Your task to perform on an android device: My gym is closed for a month, so I've decided to start a home training using the Home Workout app, and I'd like to set up an account on the program.
Image 1: 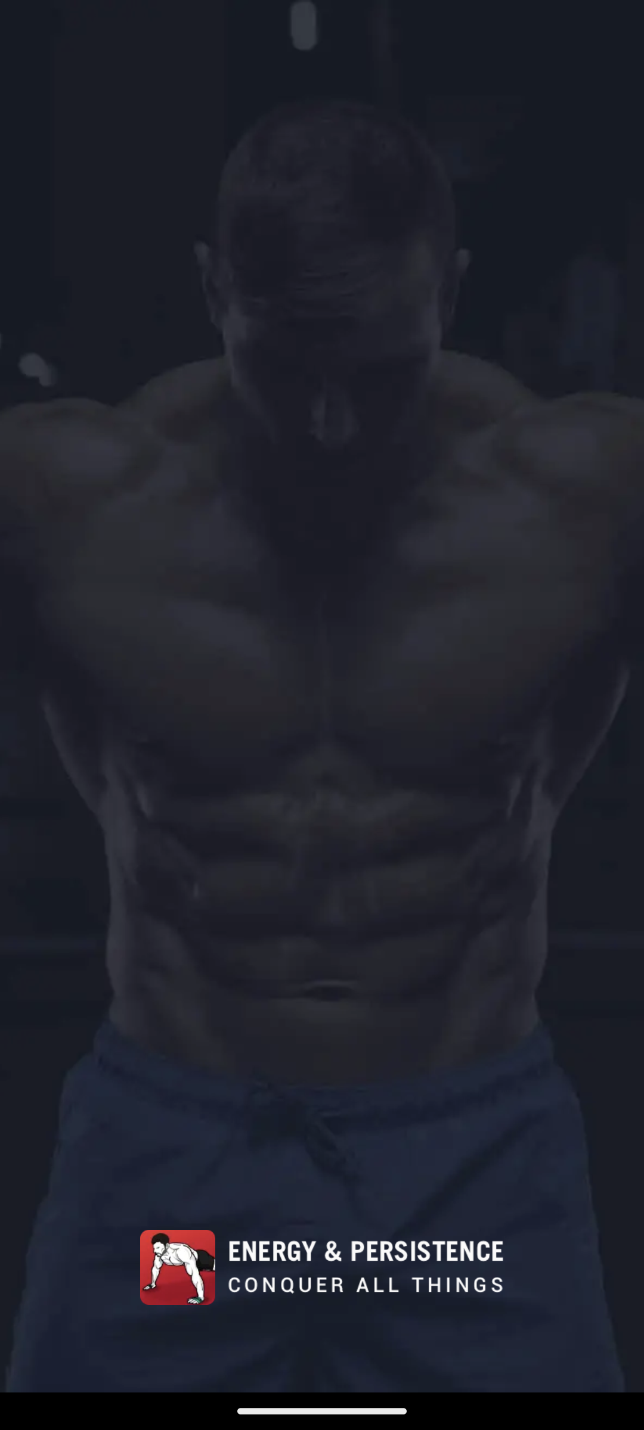
open the Home Workout app
Step 1: wait
Image 2: 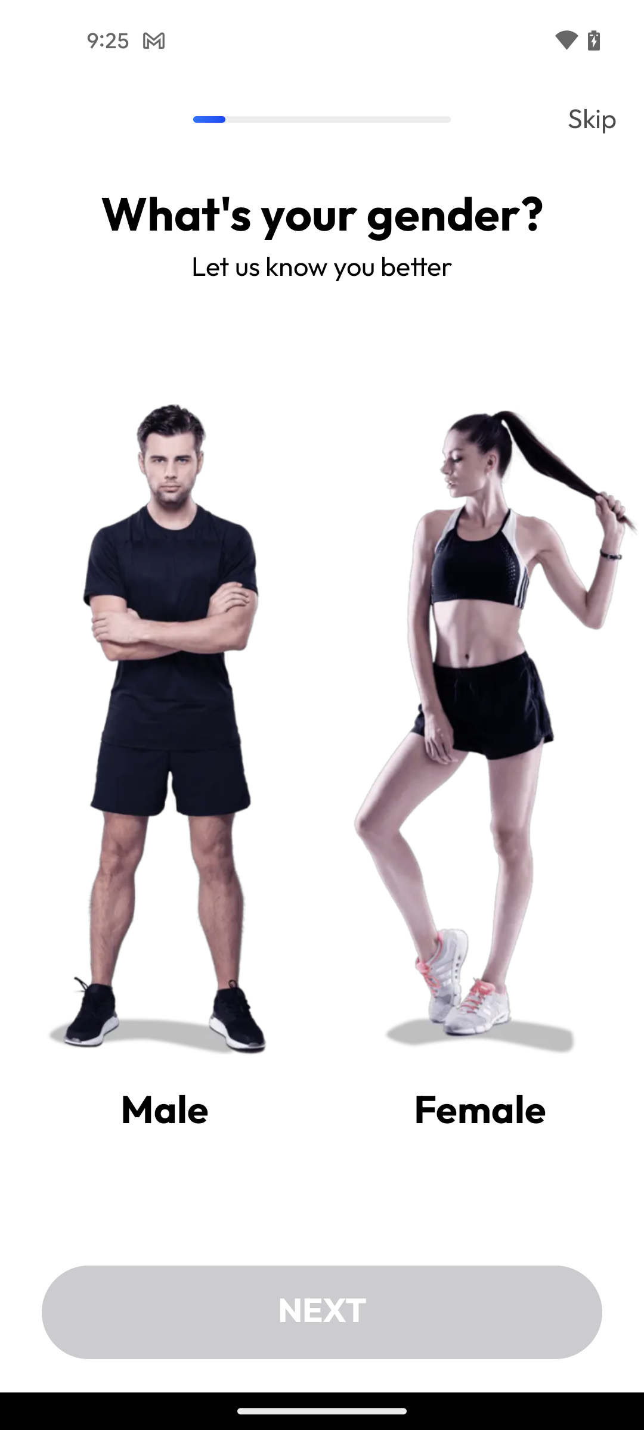
select male
Step 2: click (202, 836)
Image 3: 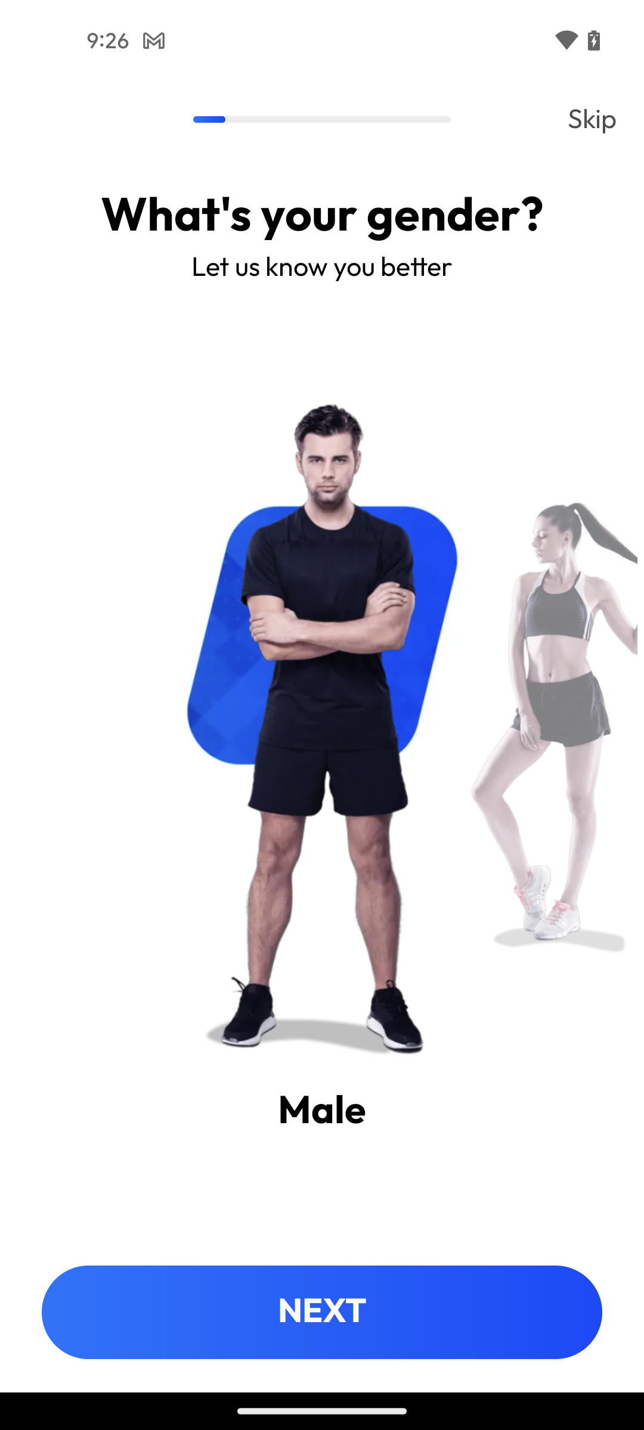
click on the next button
Step 3: click (322, 1312)
Image 4: 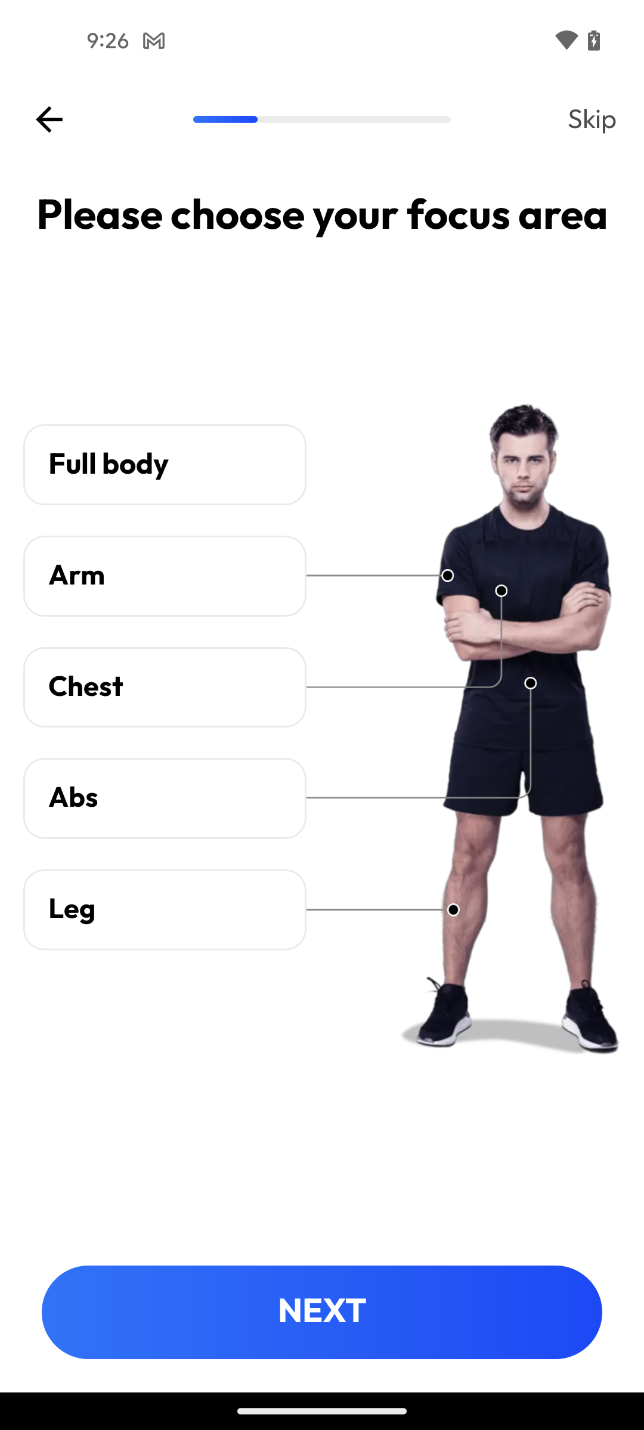
select full body
Step 4: click (165, 464)
Image 6: 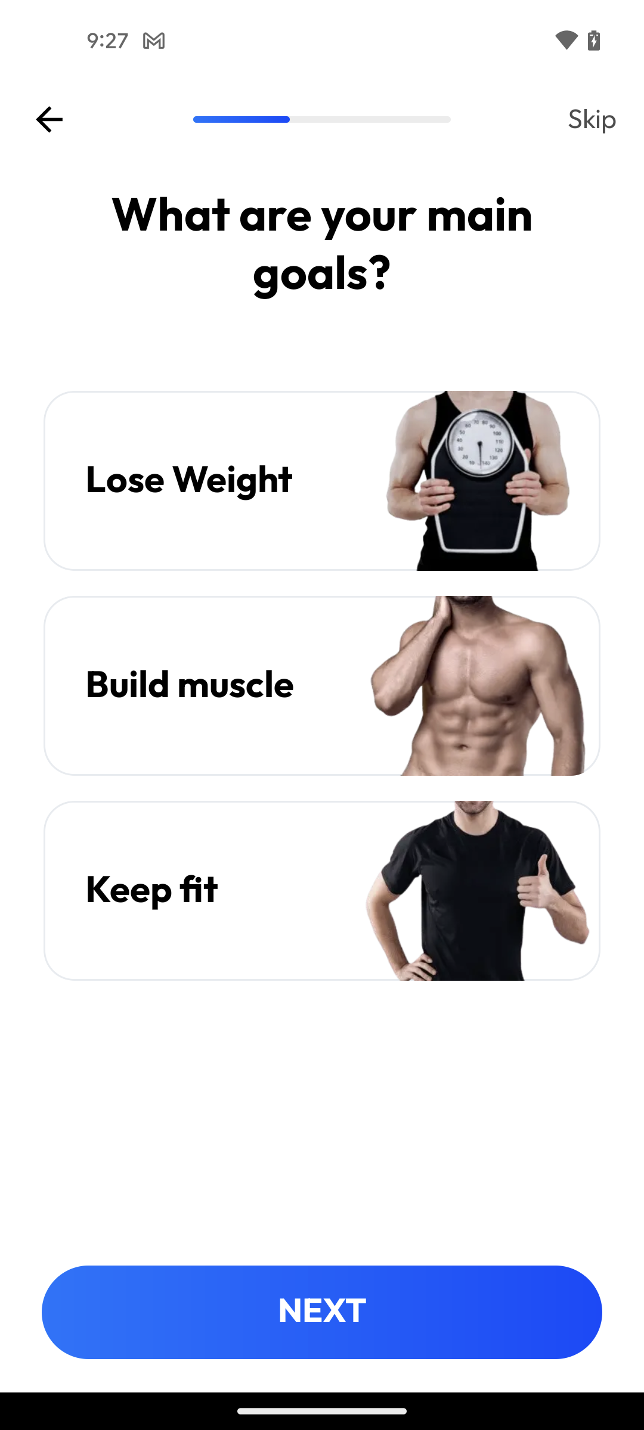
select keep fit
Step 6: click (274, 909)
Image 7: 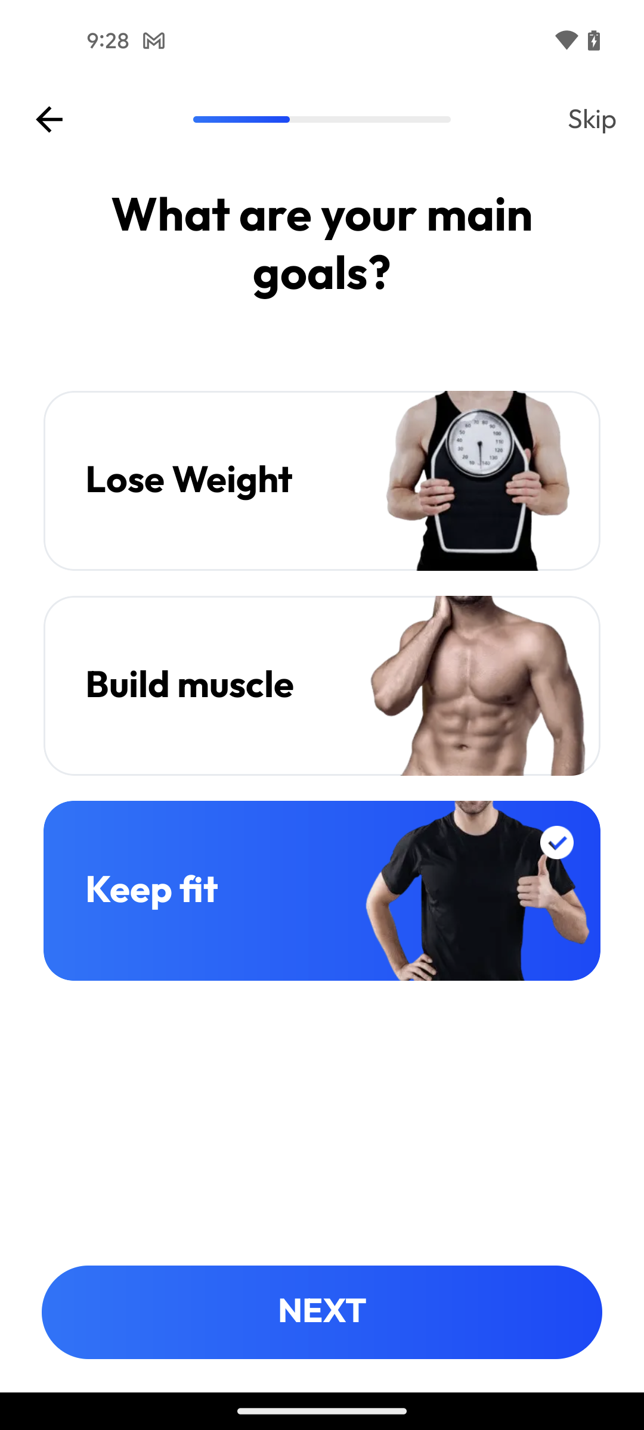
click on the next button
Step 7: click (322, 1312)
Image 8: 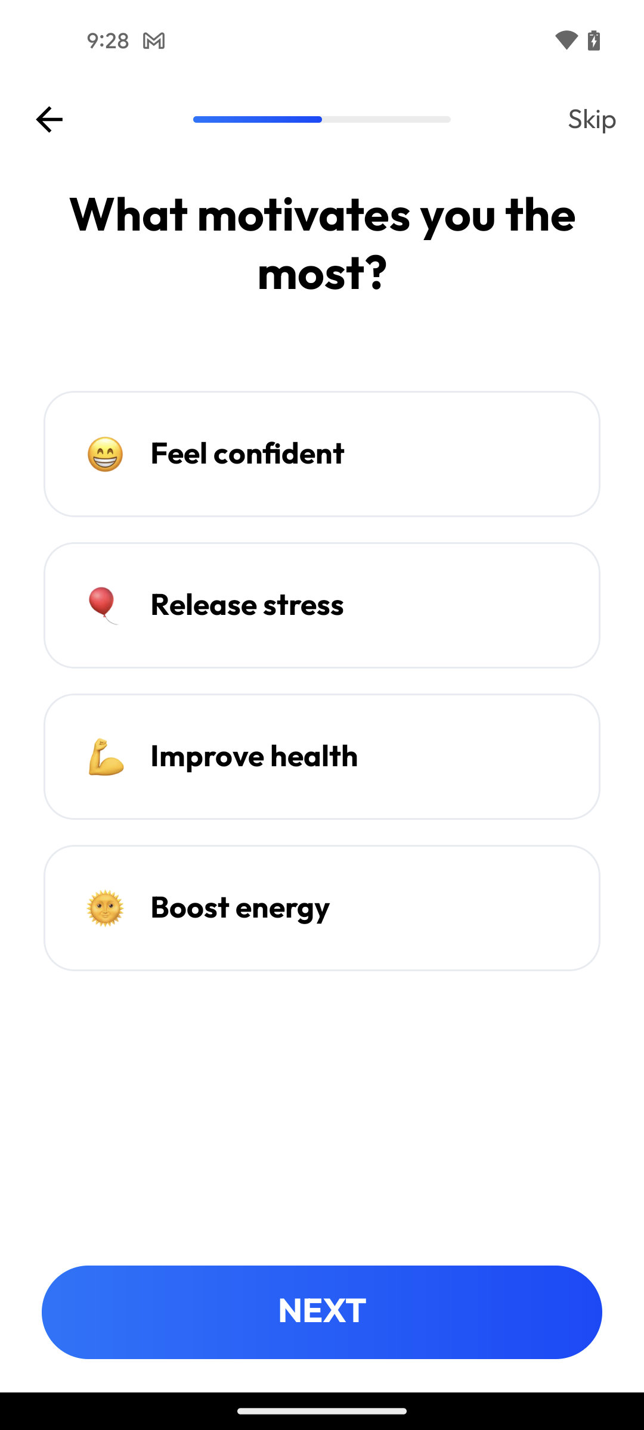
click on the next button
Step 8: click (322, 1312)
Image 9: 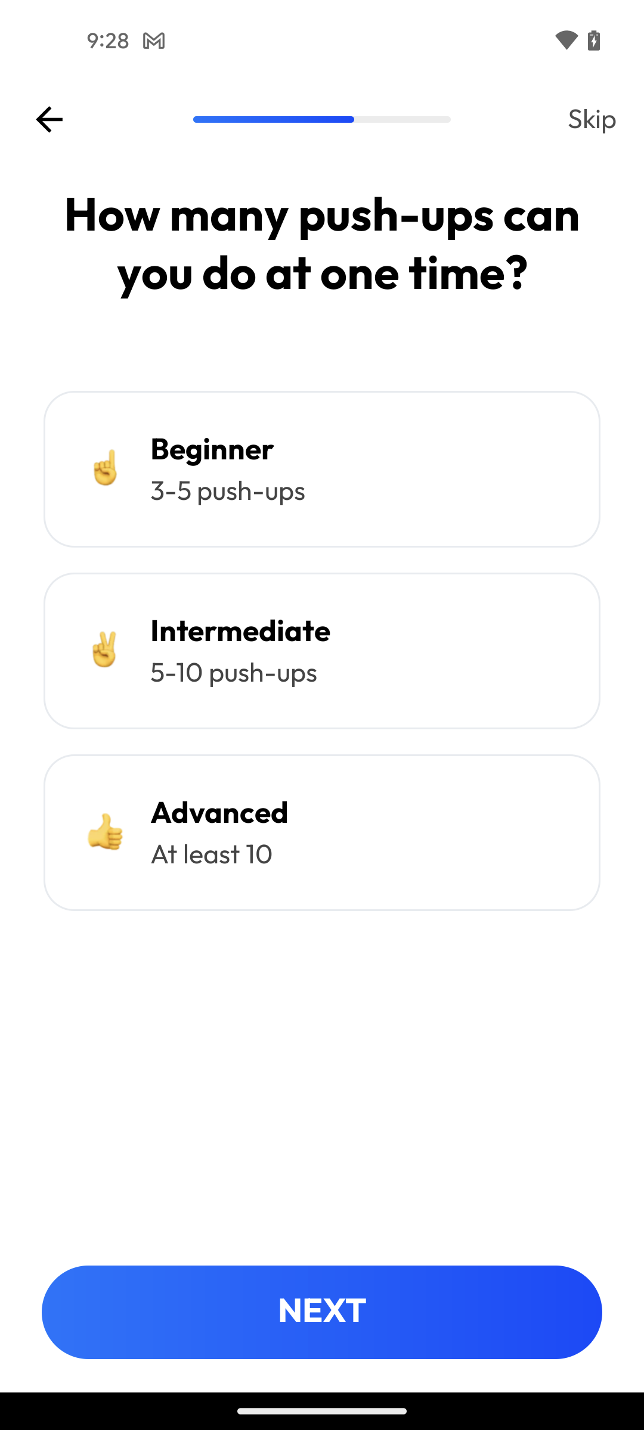
click on the next button
Step 9: click (322, 1312)
Image 10: 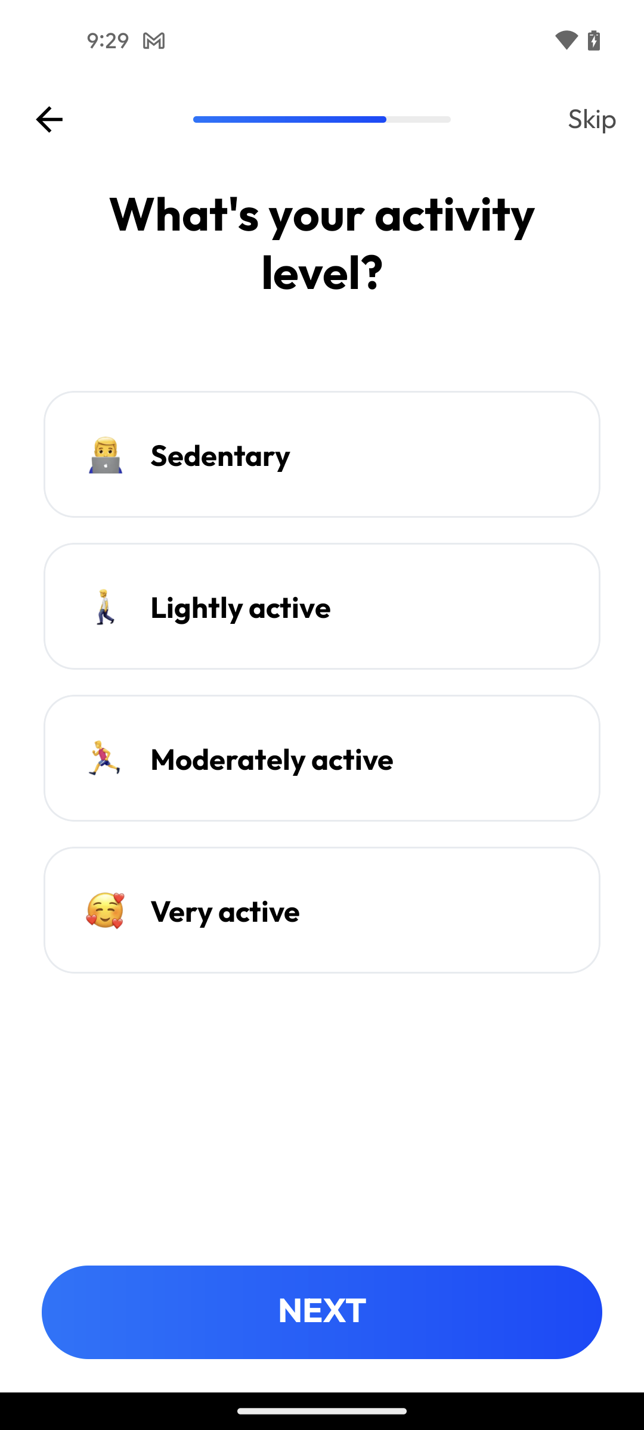
click on the next button
Step 10: wait
Image 11: 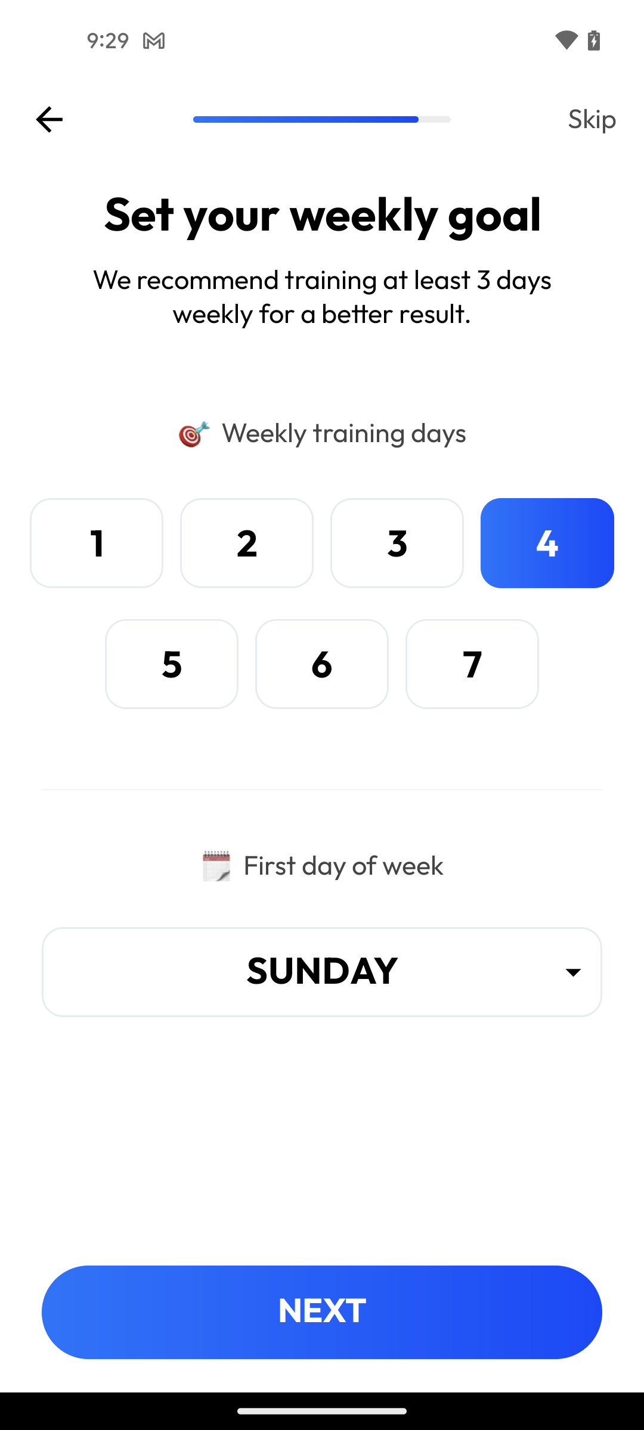
click on the next button
Step 11: click (322, 1312)
Image 12: 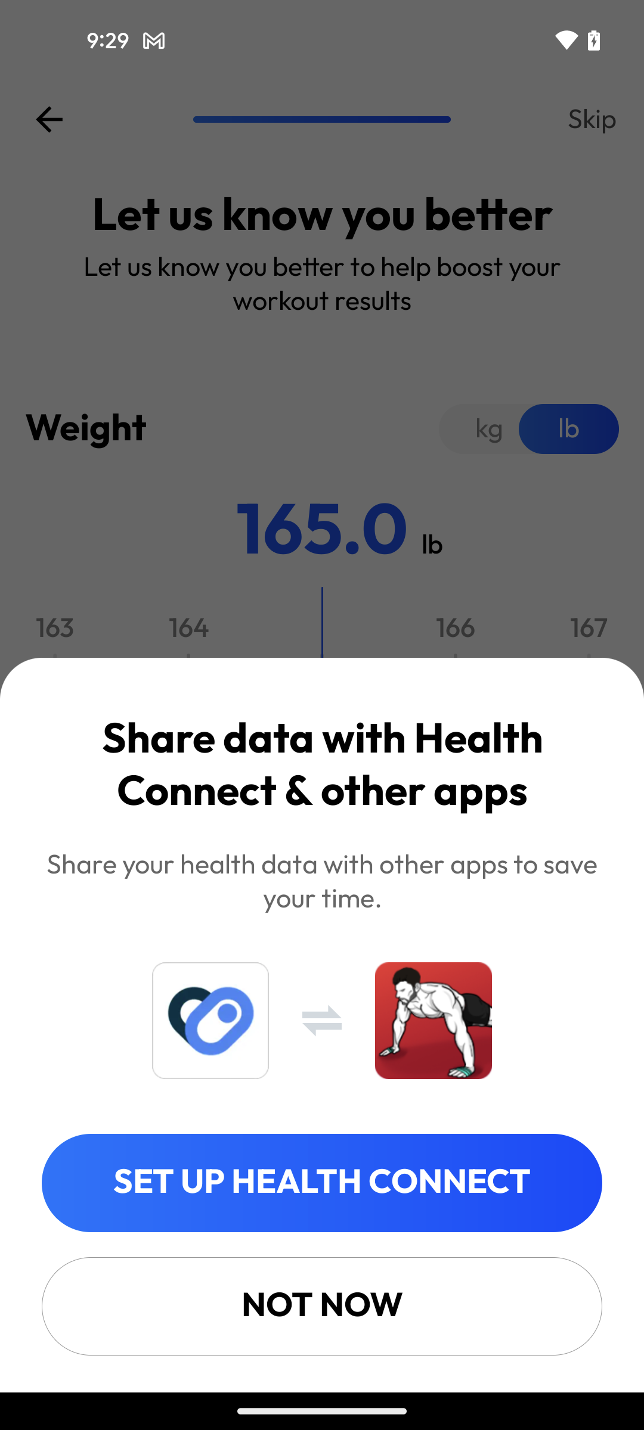
click on the not now option
Step 12: click (322, 1306)
Image 13: 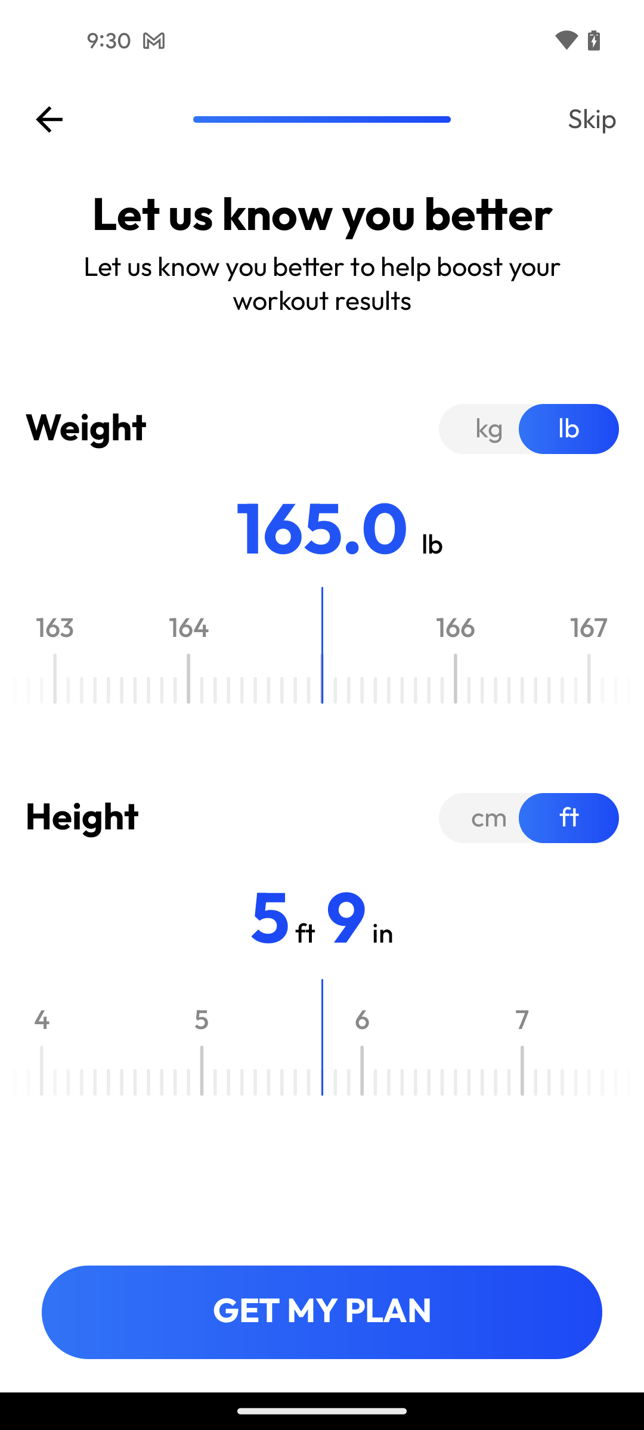
click on the Get My Plan button
Step 13: click (322, 1312)